Your task to perform on an android device: I want to use the Colornote app to make a fresh note reminding me to buy groceries which includes milk, eggs and chicken.
Image 0: 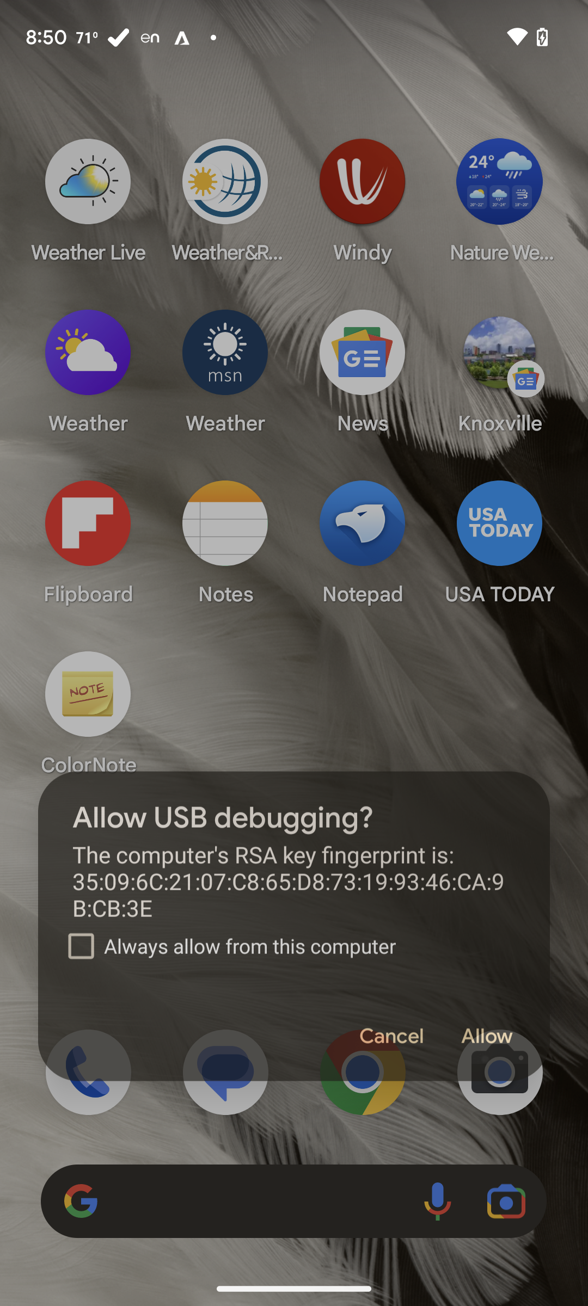
Open Colornote app
Step 0: click (88, 712)
Image 1: 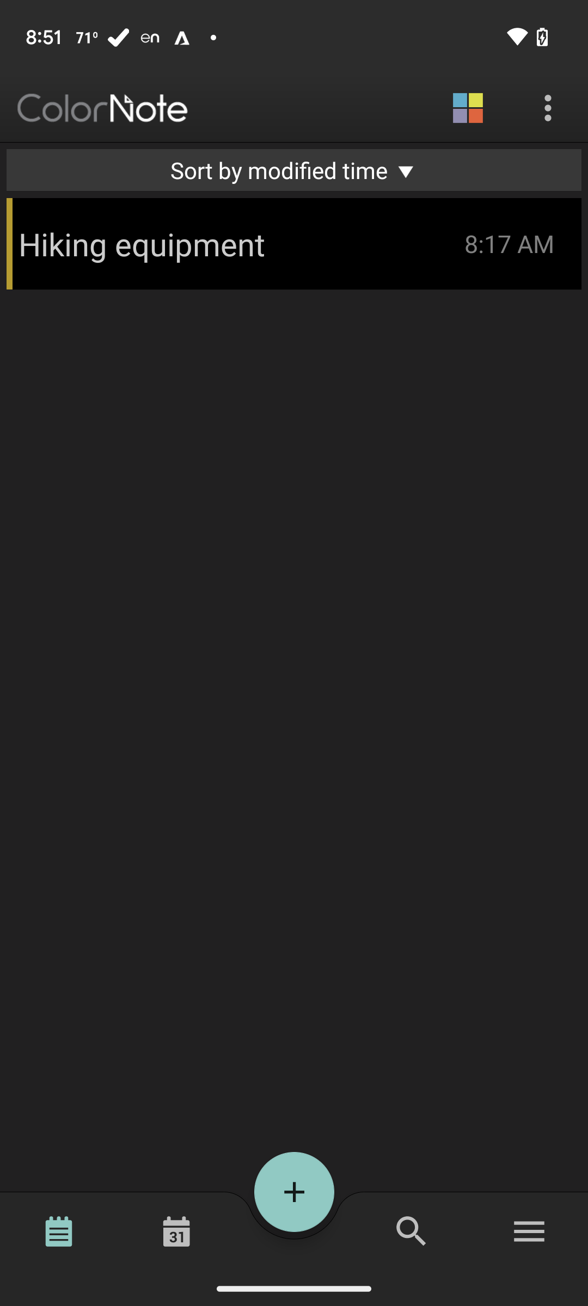
Click on the add icon
Step 1: click (294, 1192)
Image 2: 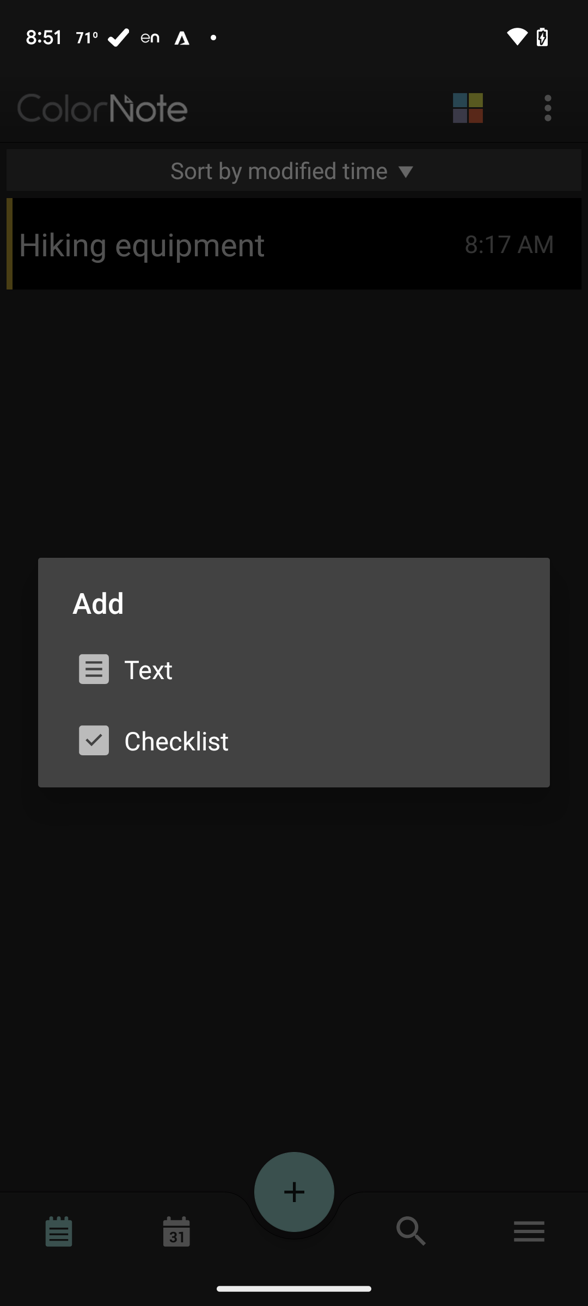
Click on checklist
Step 2: click (171, 740)
Image 3: 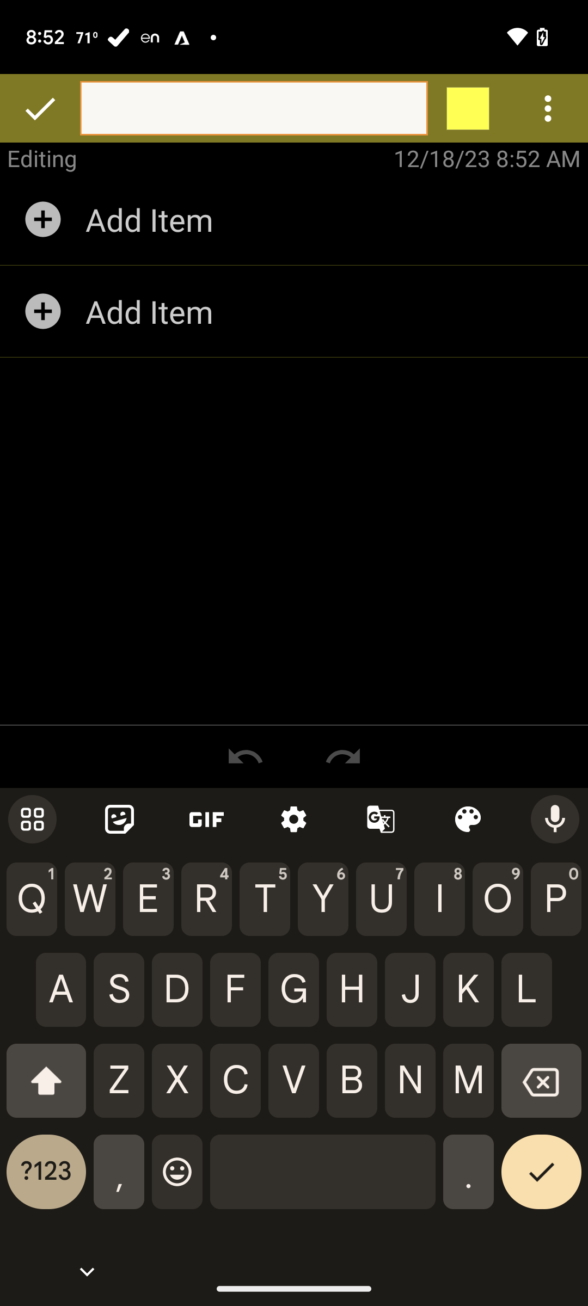
Add "Reminder to buy groceries"
Step 3: type "Reminder to buy groceries"
Image 4: 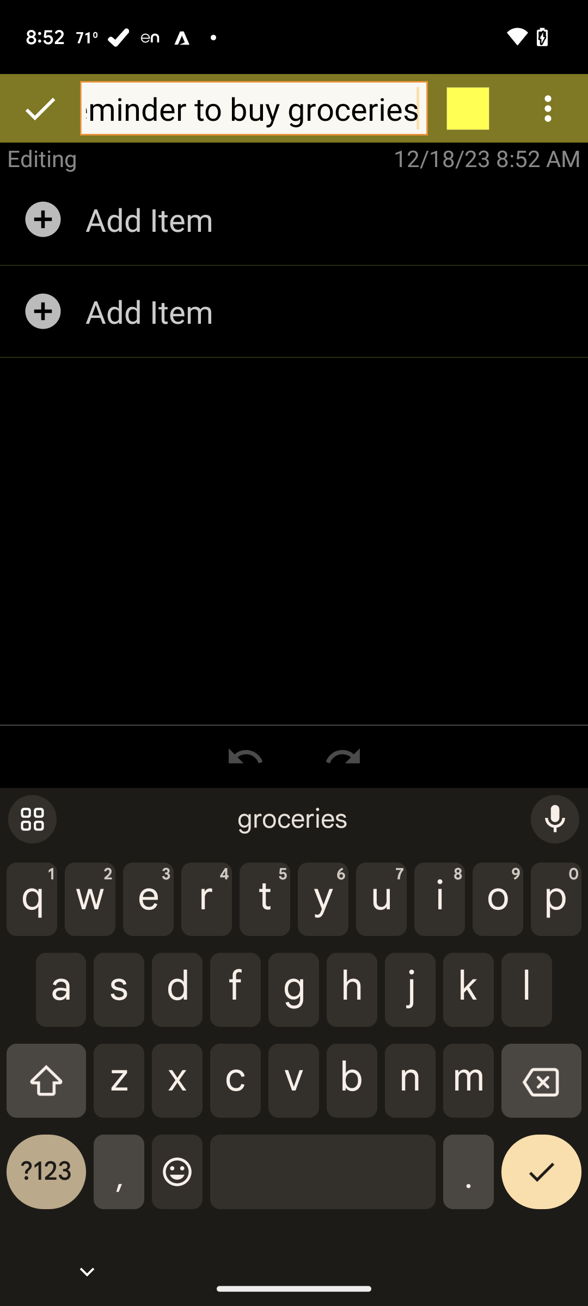
Click on add item
Step 4: click (38, 217)
Image 5: 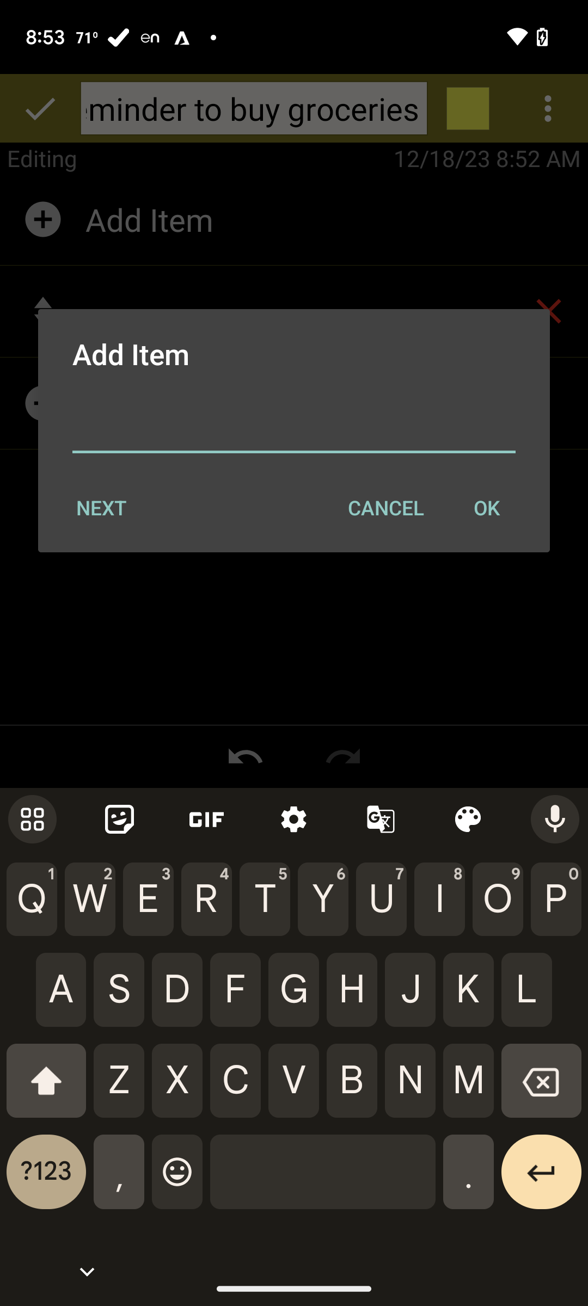
Add Milk, eggs and chicken
Step 5: click (294, 430)
Image 6: 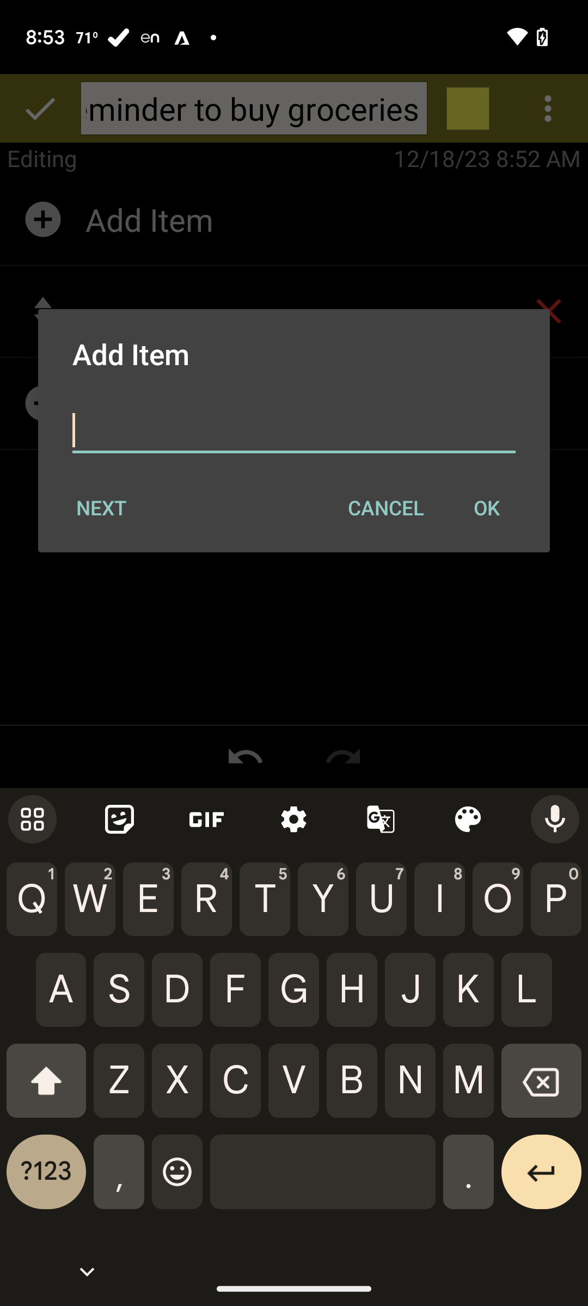
Add Milk, eggs and chicken
Step 6: type "Milk"
Image 7: 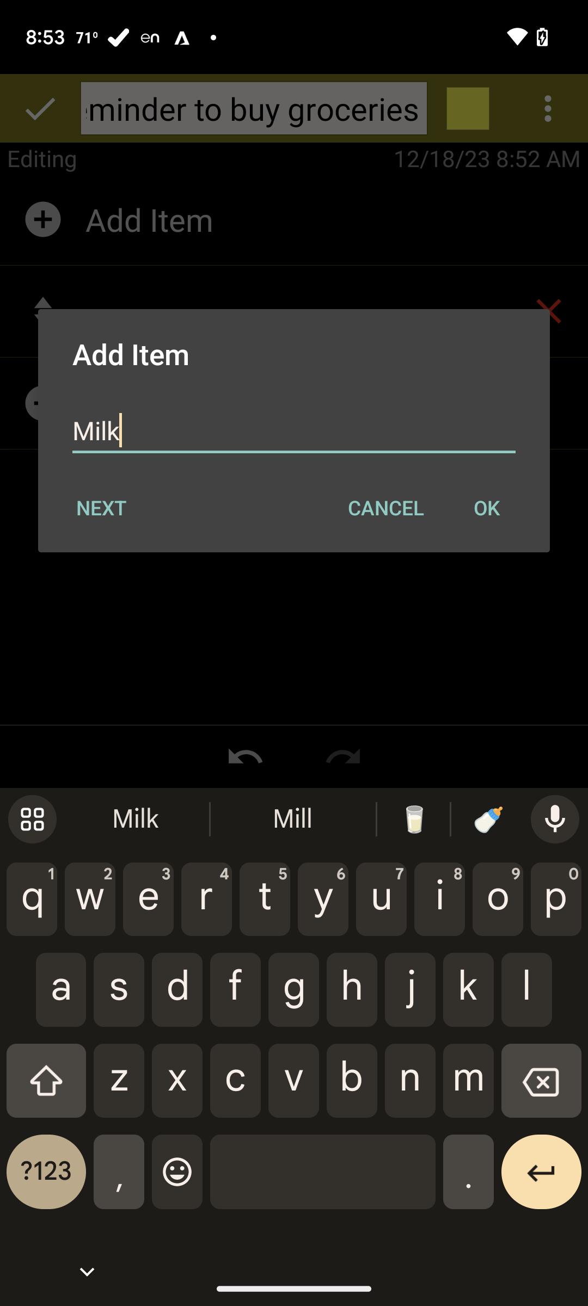
Click on ok
Step 7: click (486, 507)
Image 8: 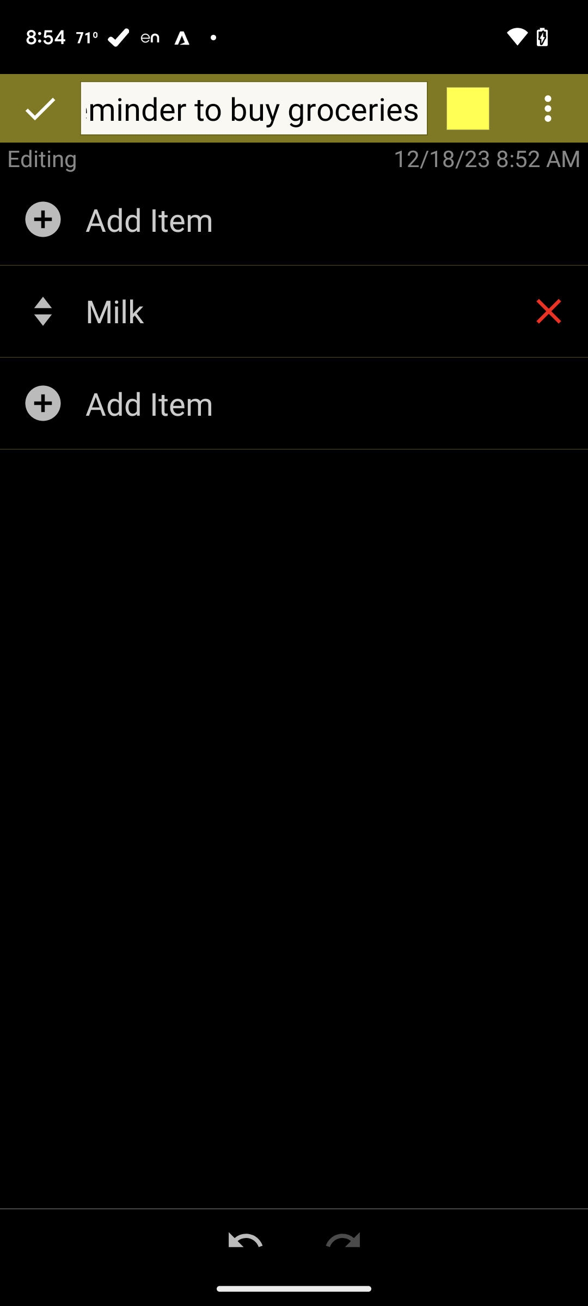
Click on ok
Step 8: click (34, 214)
Image 9: 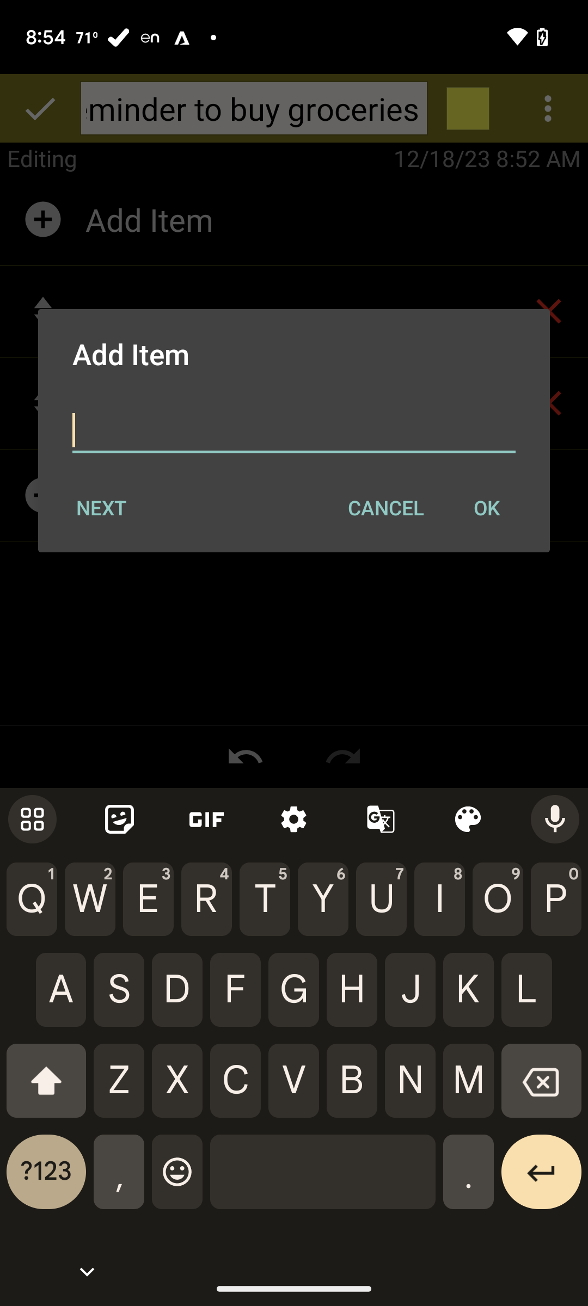
Click on ok
Step 9: type "Eggs"
Image 10: 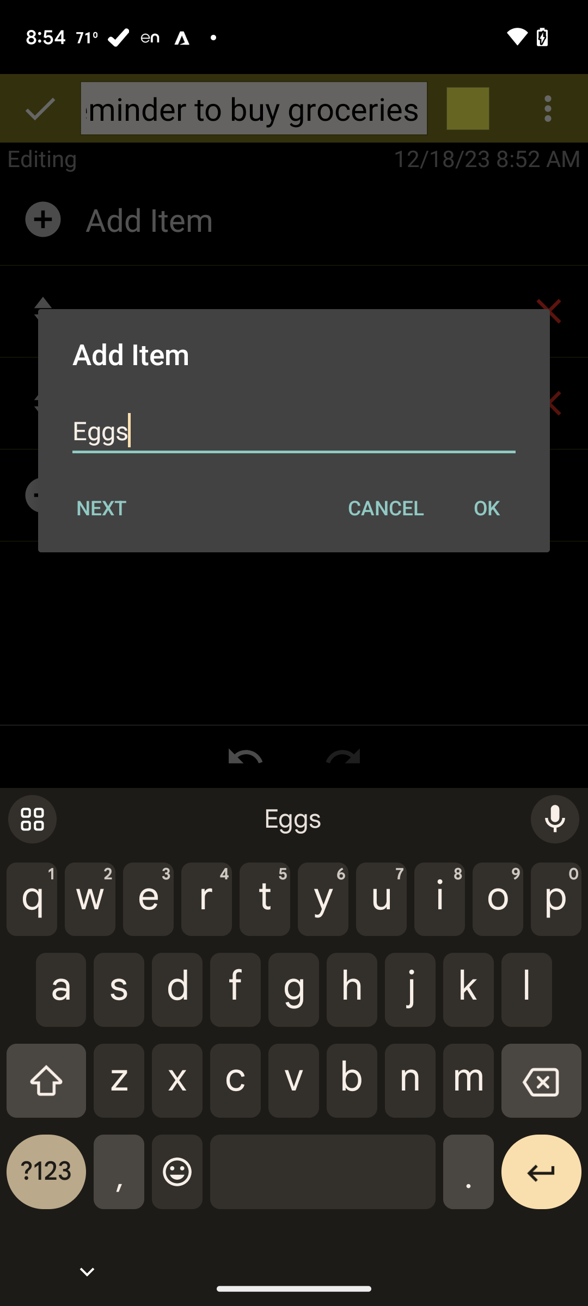
Click on ok
Step 10: click (486, 507)
Image 11: 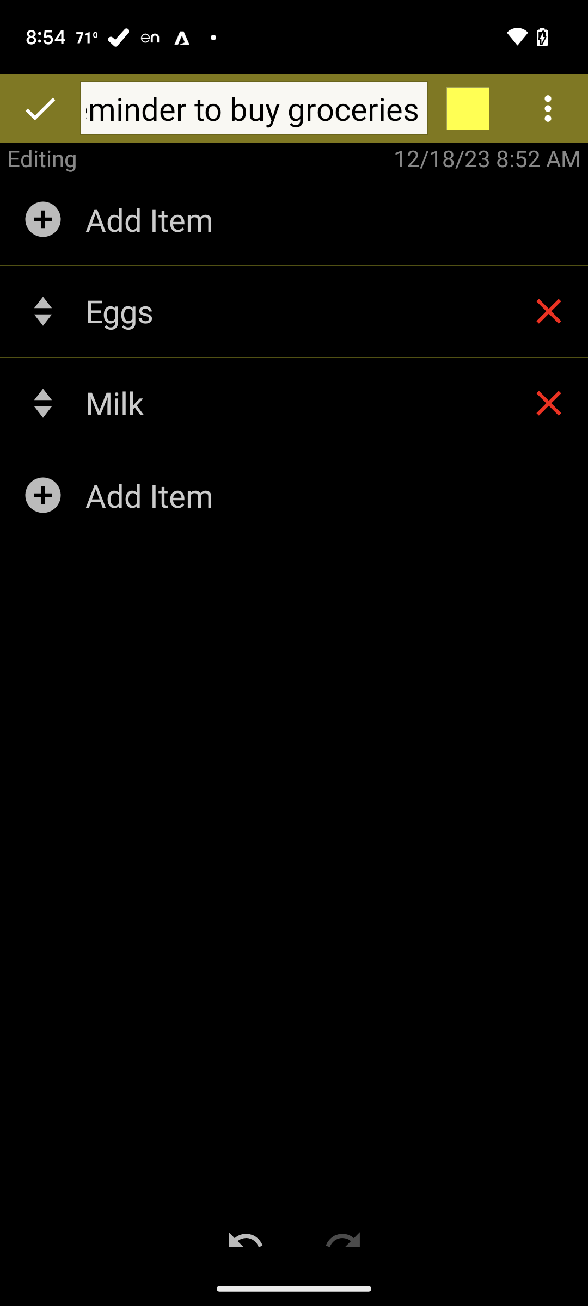
Click on ok
Step 11: click (333, 219)
Image 12: 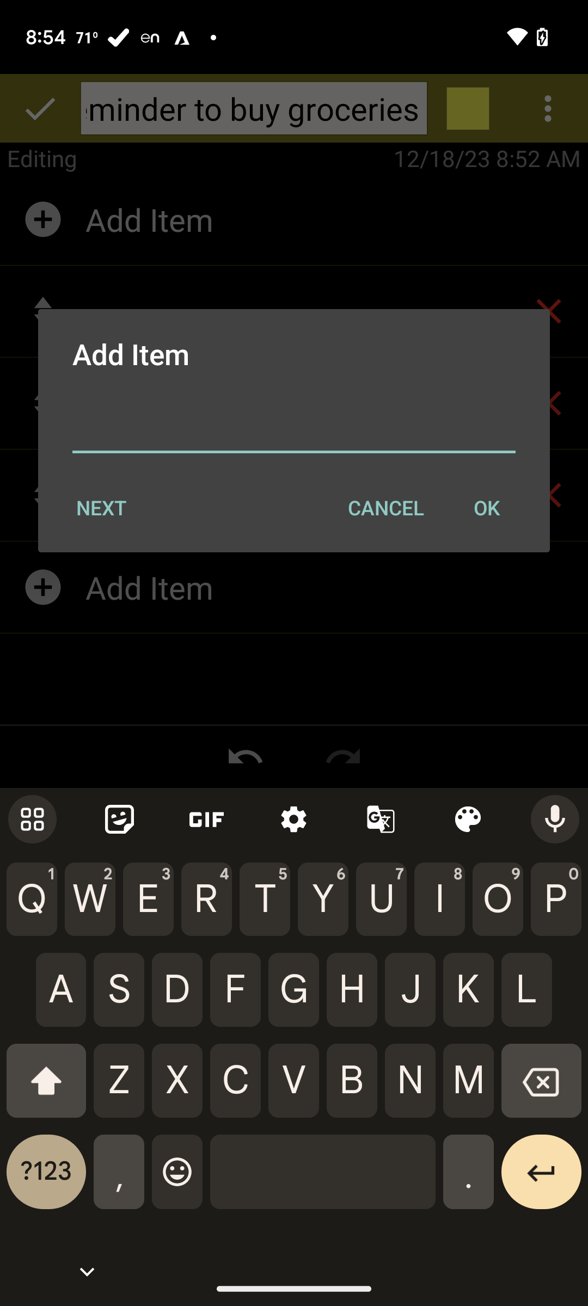
Click on ok
Step 12: type "Chicken"
Image 13: 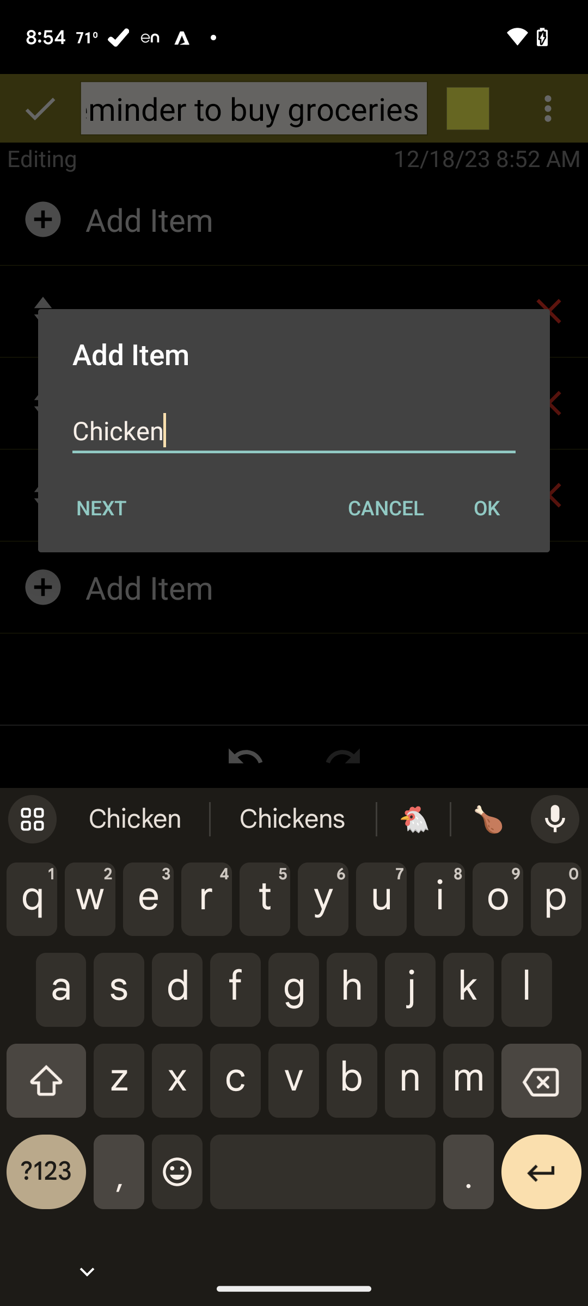
Click on ok
Step 13: click (486, 507)
Image 14: 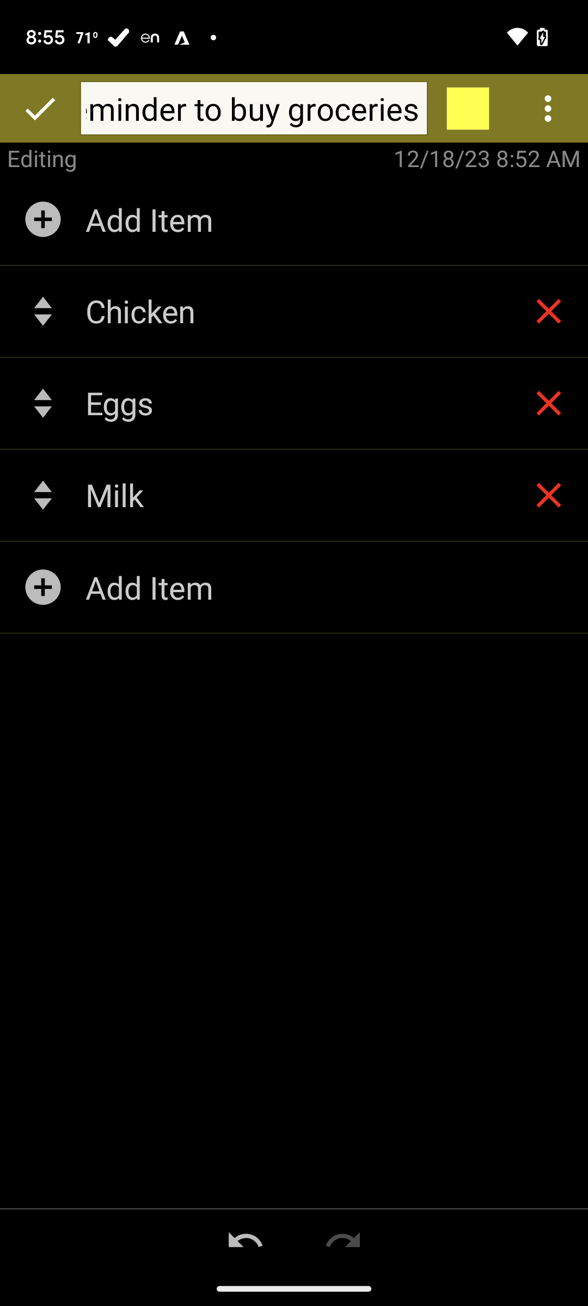
Click on the correct icon
Step 14: click (34, 108)